Your task to perform on an android device: I would rather make a more considered decision, especially considering Bosch's reputation. To find drill machines with the Bosch brand filter applied, use the Lazada app.
Image 0: 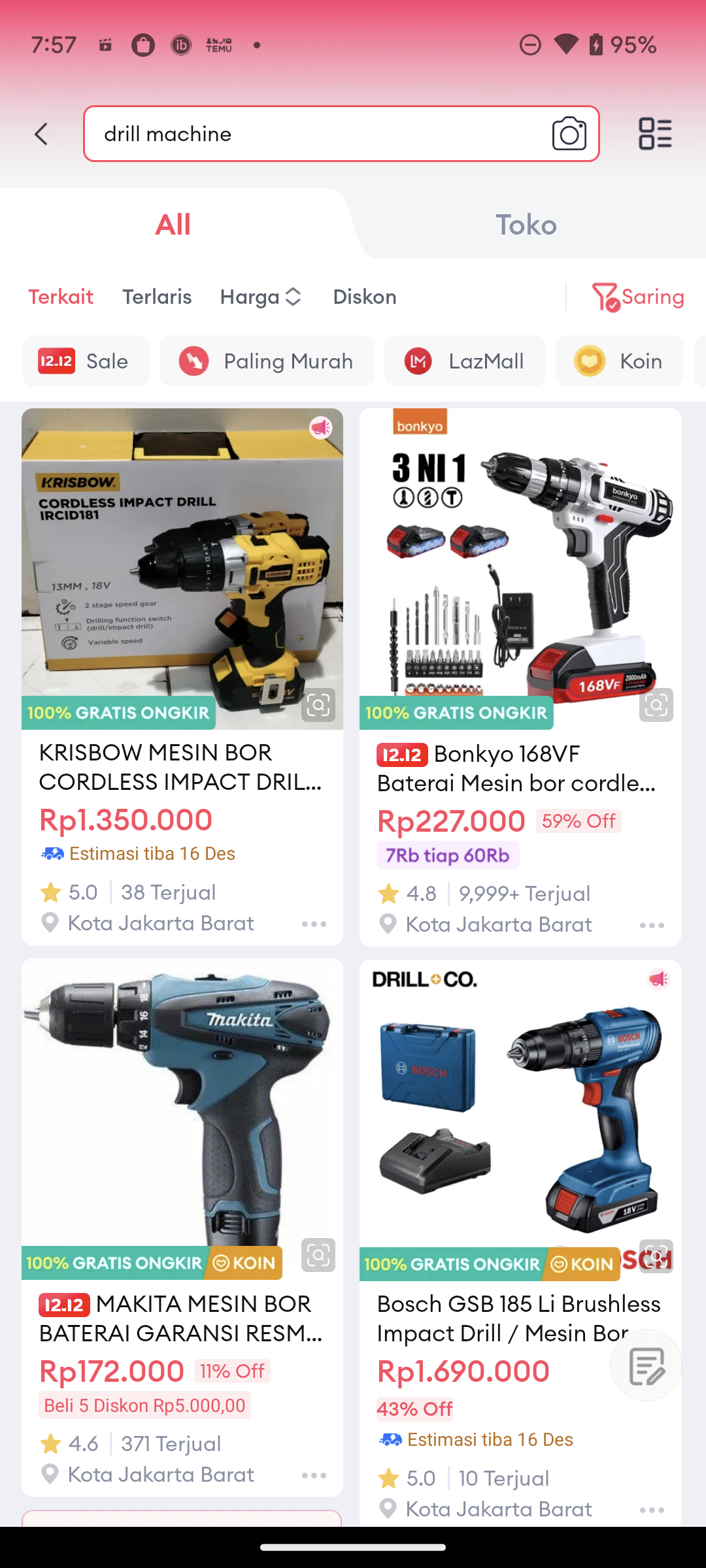
Click on the Saring option
Step 0: click (653, 296)
Image 1: 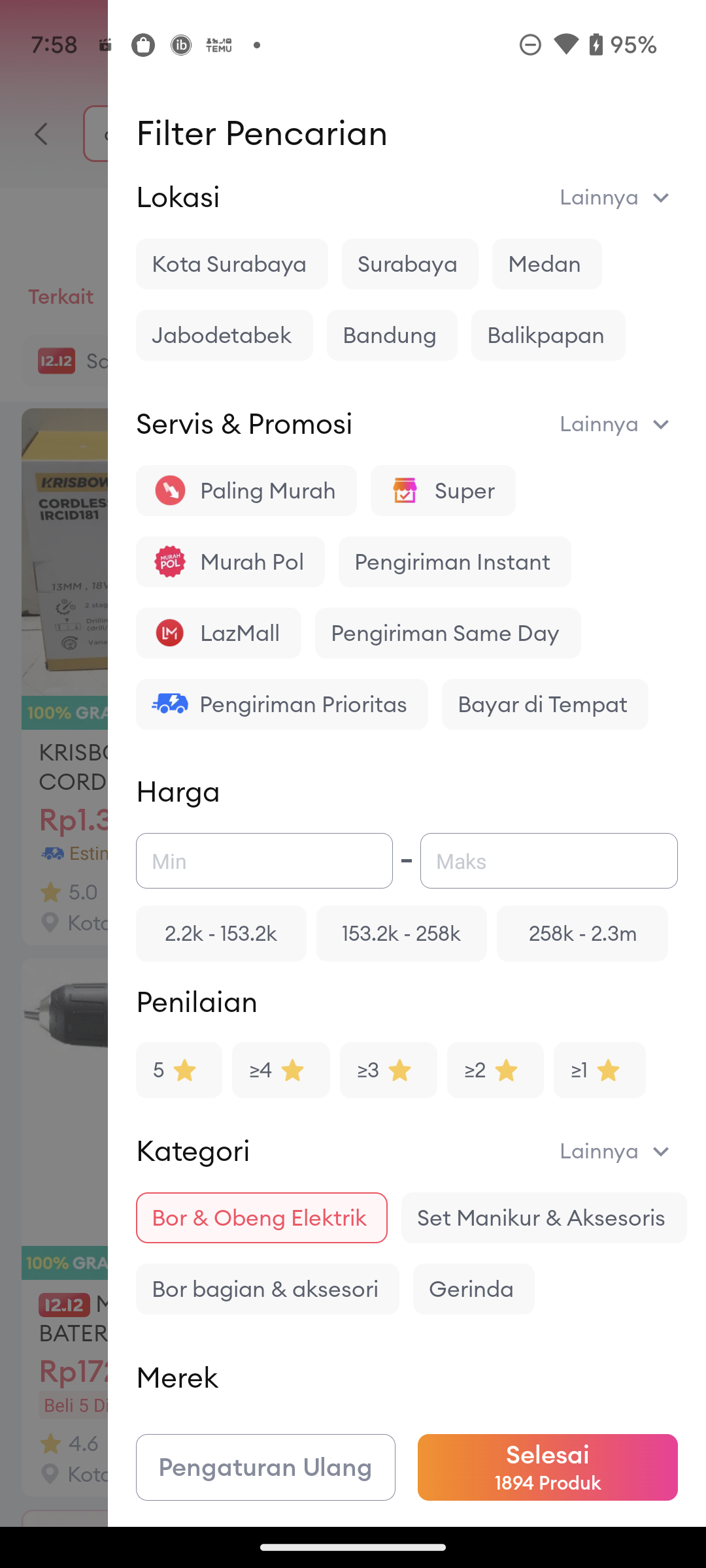
swipe up
Step 1: scroll down
Image 2: 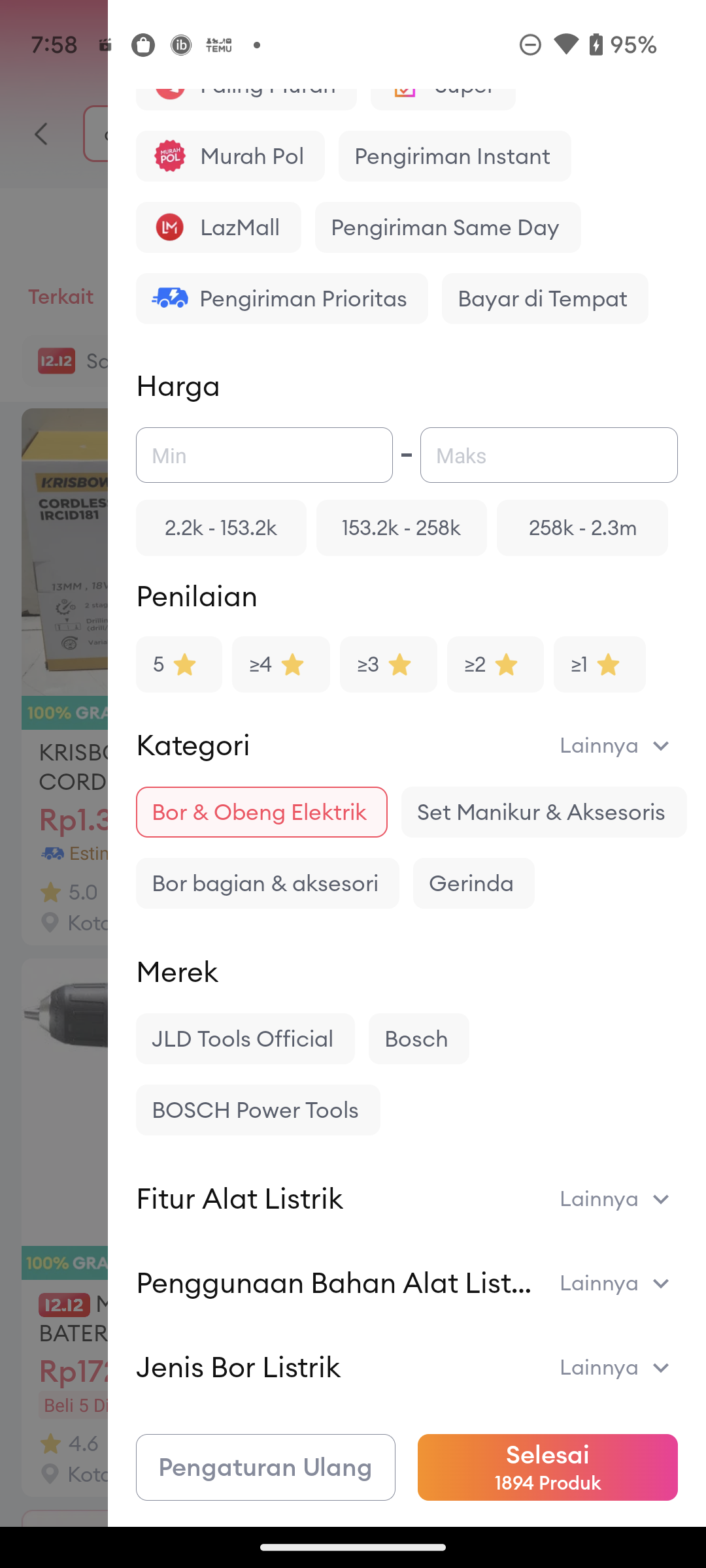
Select Bosch from Merek
Step 2: click (416, 1038)
Image 3: 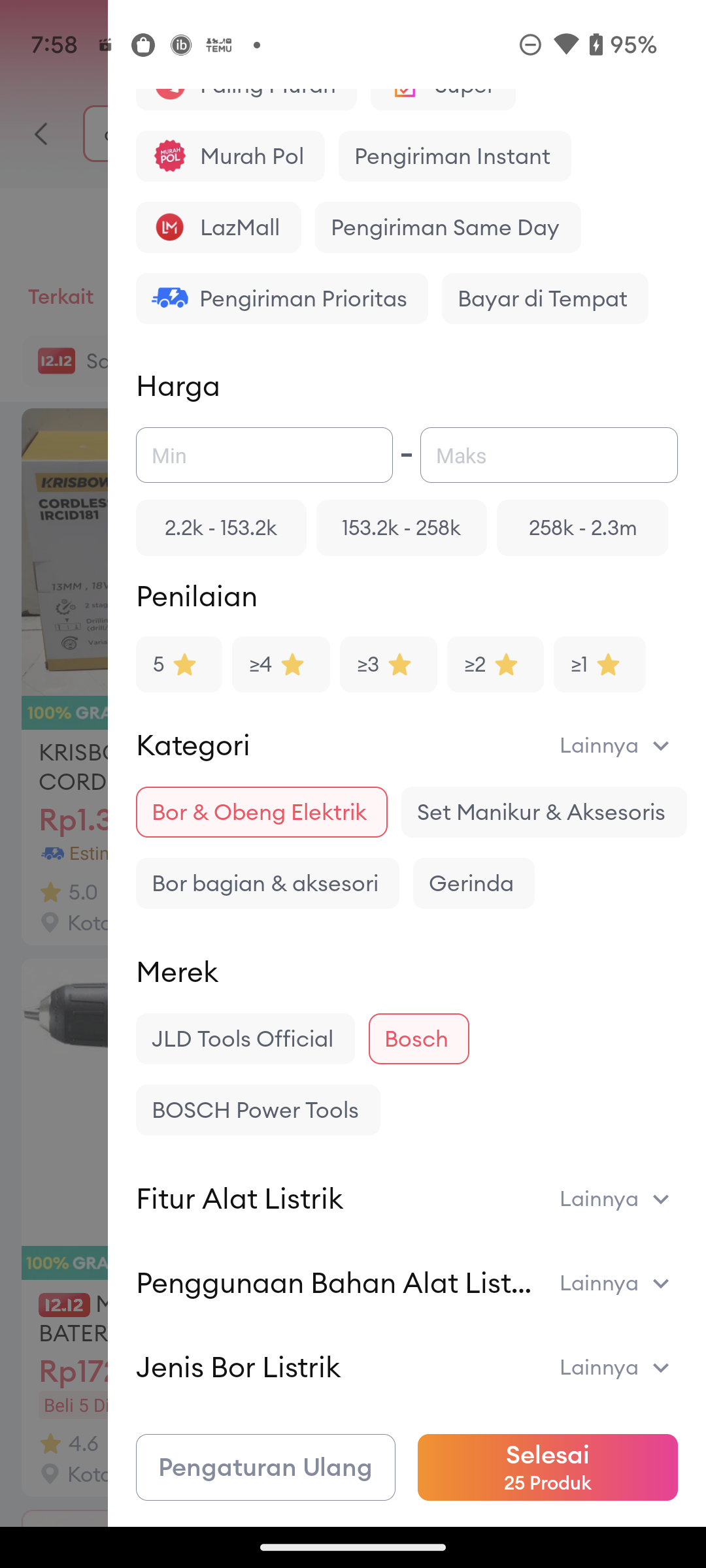
Click on Selesai option at the bottom right corner of the screen
Step 3: click (504, 1478)